Your task to perform on an android device: Go to the amazon app and search for religious books
Image 0: 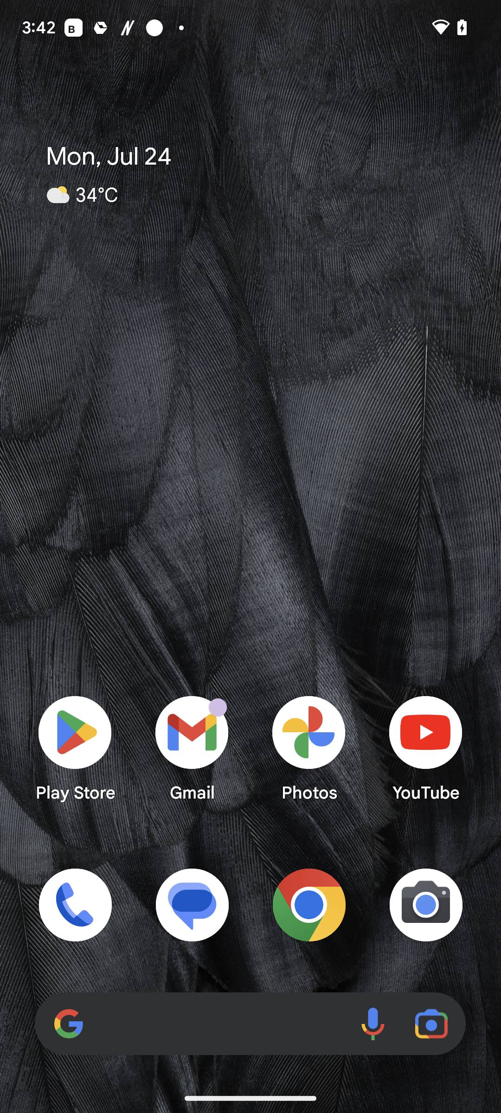
Open the amazon app
Step 0: open app "Amazon"
Image 1: 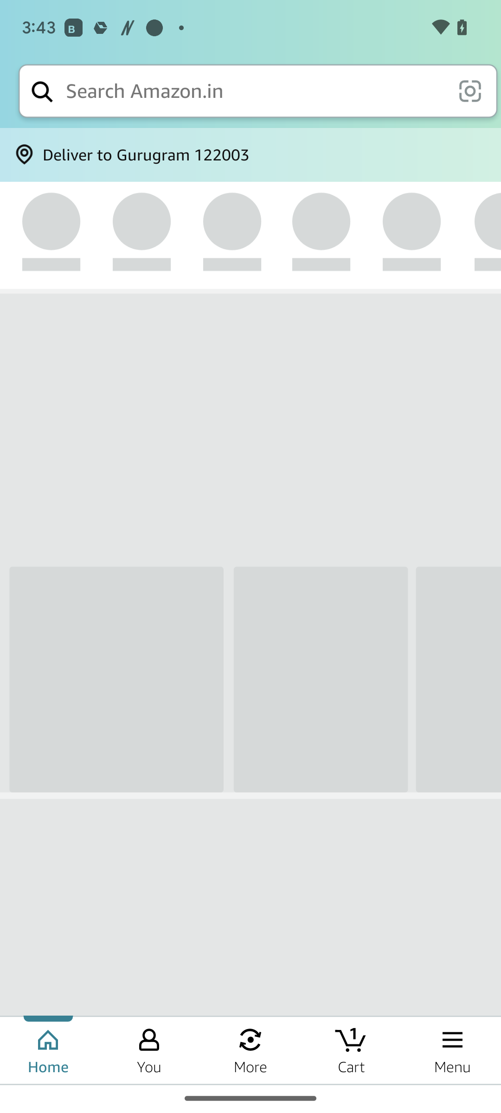
Open the amazon app
Step 1: wait
Image 2: 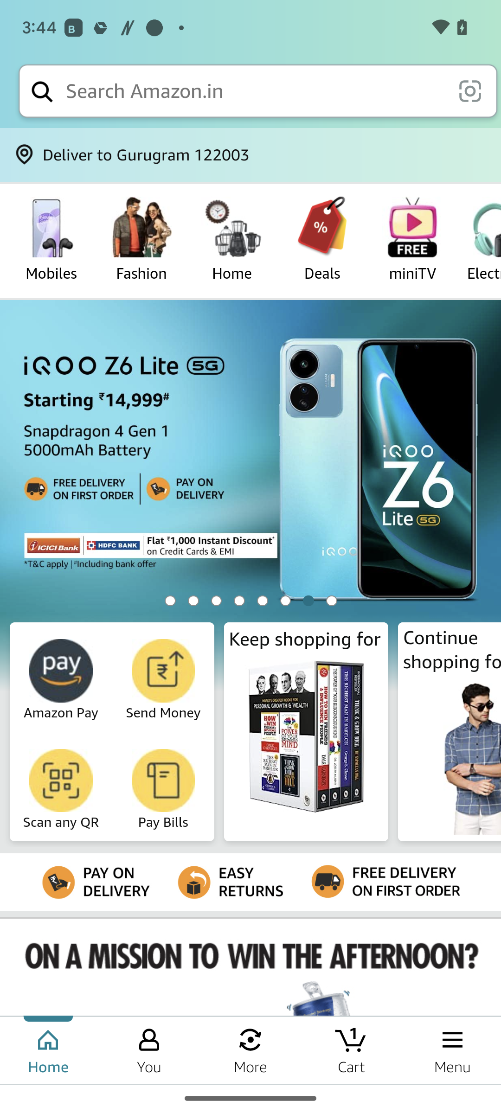
Click on the search bar at the top of the screen
Step 2: click (254, 91)
Image 3: 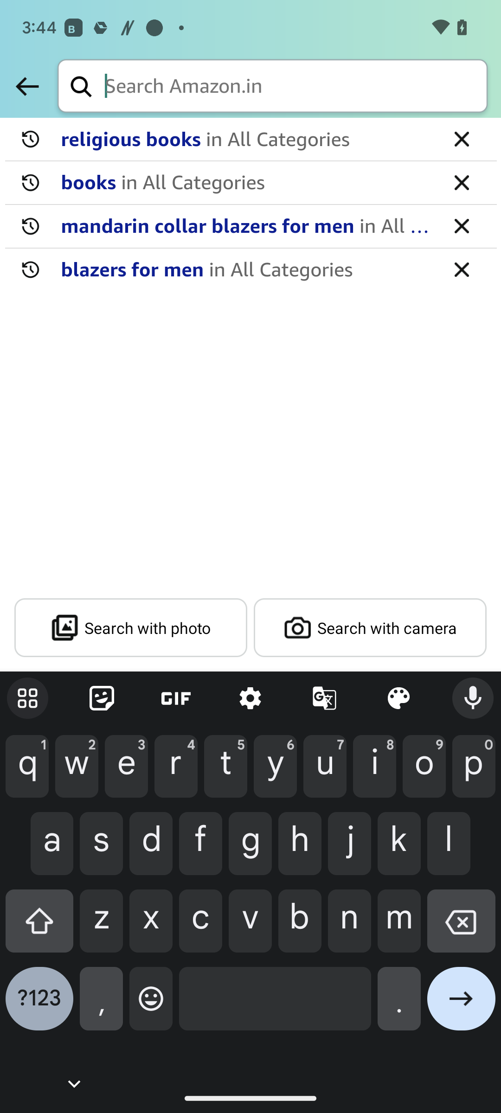
Type religious books into the search bar at the top of the screen
Step 3: type "religious books"
Image 4: 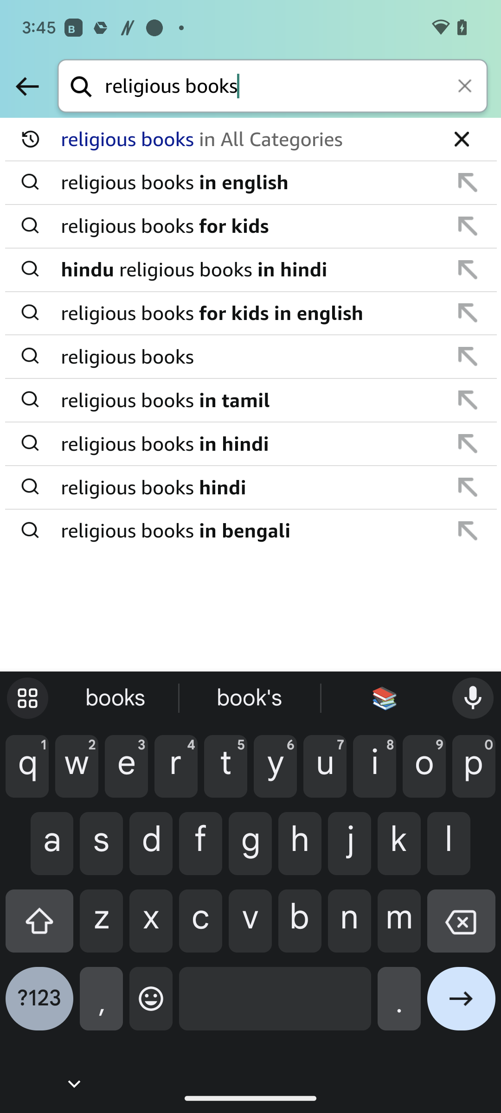
Click on the right arrow icon at the bottom-right corner of the screen
Step 4: click (461, 1006)
Image 5: 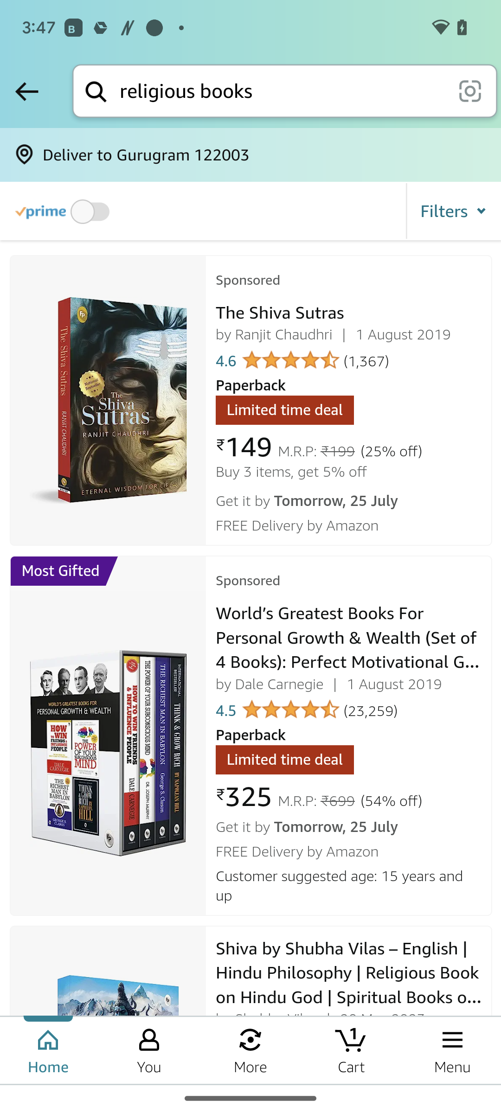
Scroll up to view more books
Step 5: scroll down
Image 6: 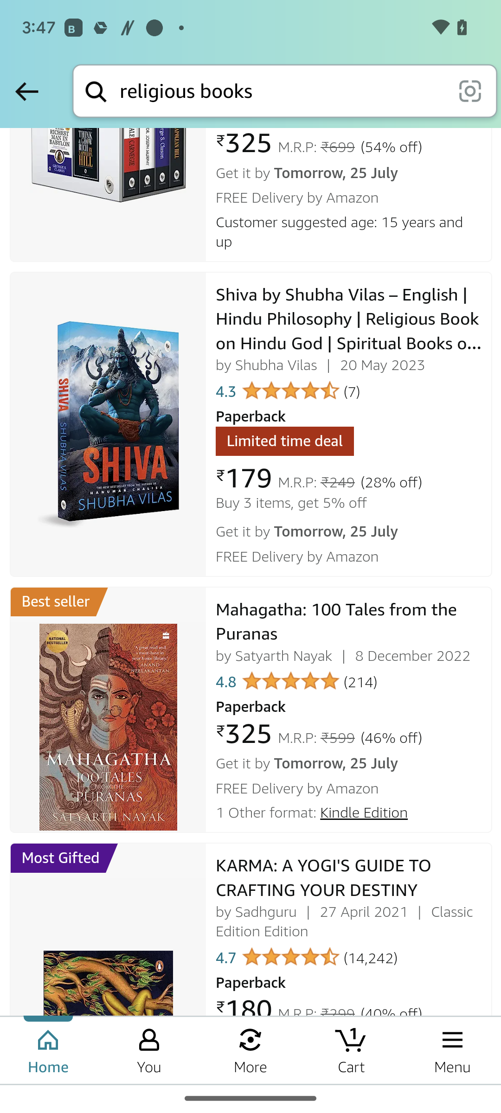
Scroll up to view more books
Step 6: scroll down
Image 7: 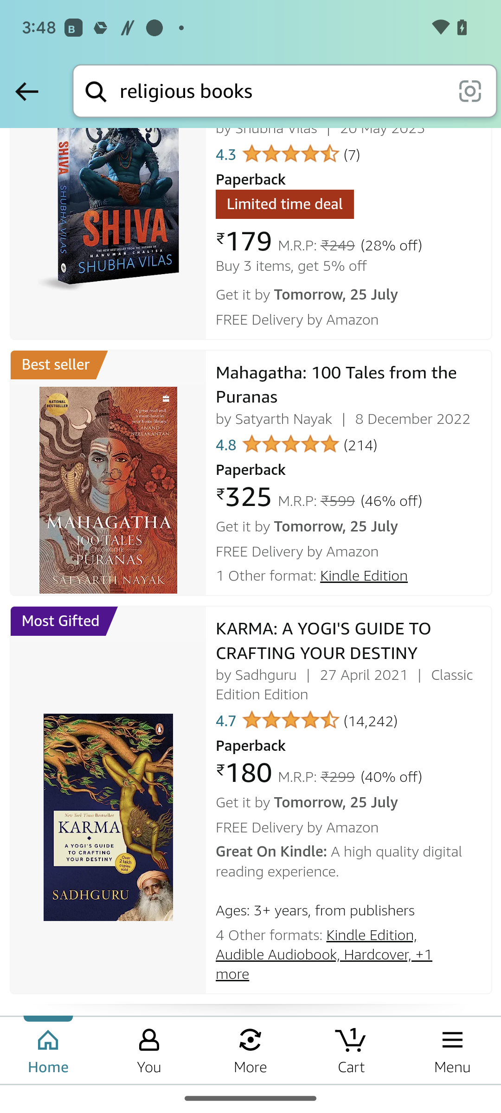
Click on the first image at the top of the screen
Step 7: click (108, 210)